Your task to perform on an android device: I would like to use math tests  app to help my child with their homework , thus i want to view  on multiplying  
Image 0: 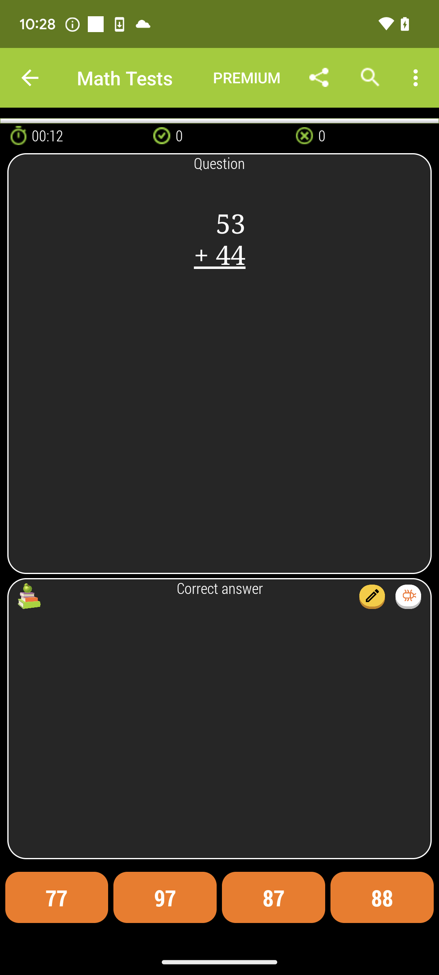
click on the back button icon at the upper left corner of the screen 
Step 0: click (30, 78)
Image 1: 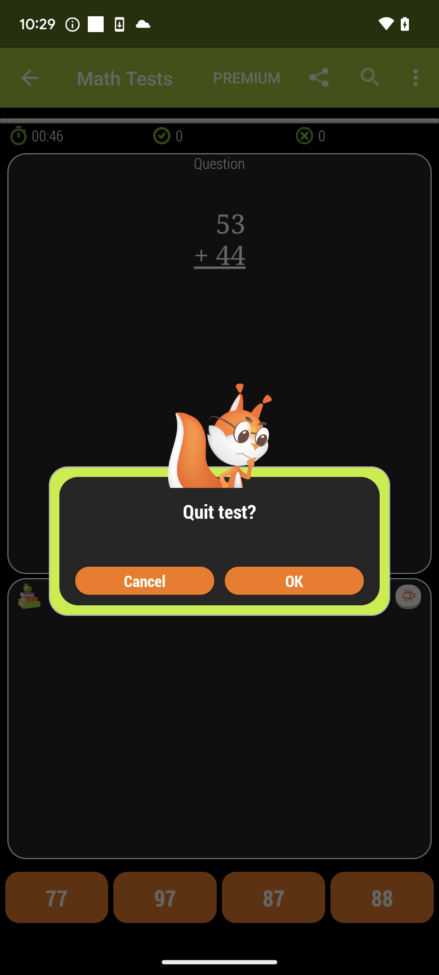
click ok on the pop up window at the center of the screen 
Step 1: click (294, 581)
Image 2: 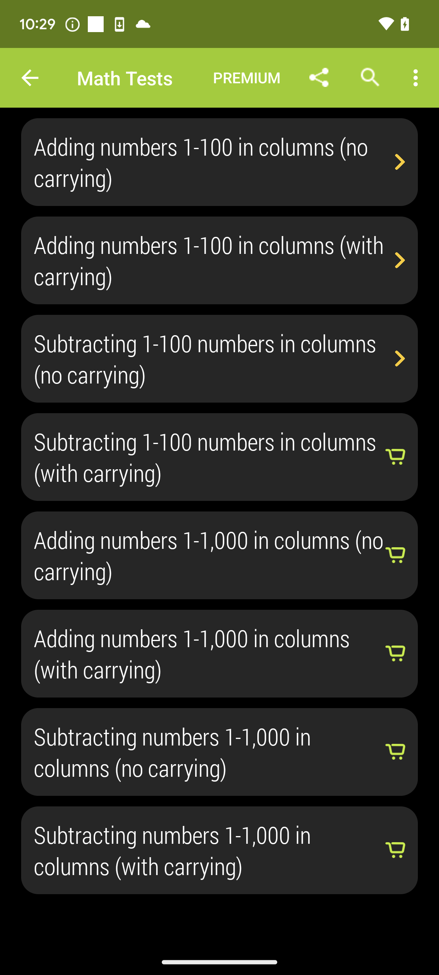
click backpage button at the upper left corner of the screen 
Step 2: click (30, 78)
Image 3: 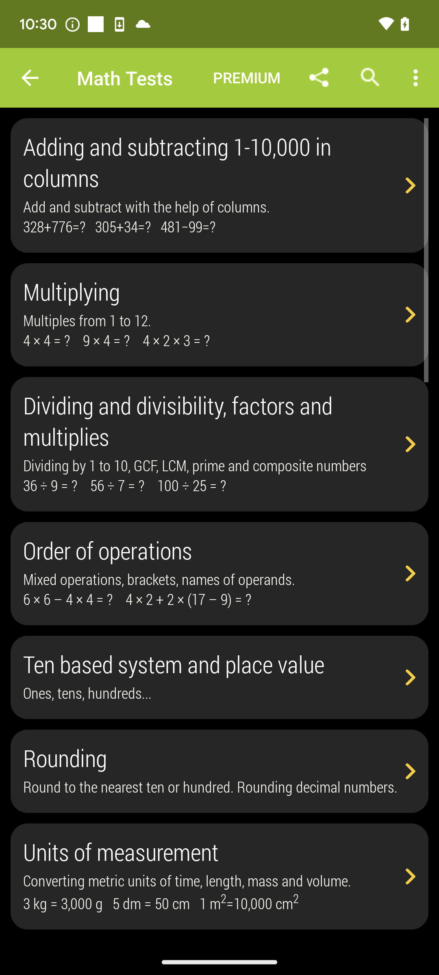
click on the multiplying ( second option ) at top of the screen 
Step 3: click (211, 330)
Image 4: 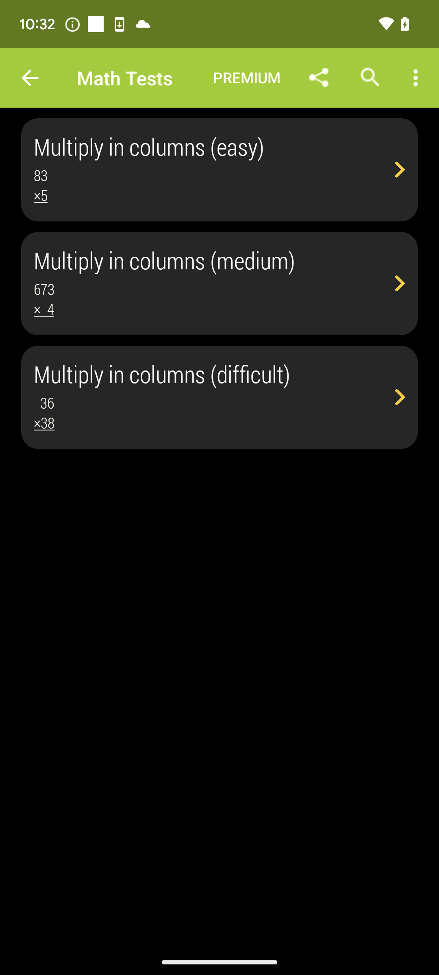
click on the first button option at the top of the screen 
Step 4: click (209, 185)